Your task to perform on an android device: Set 10 minutes before notification for the birthday event in gmail calendar
Image 0: 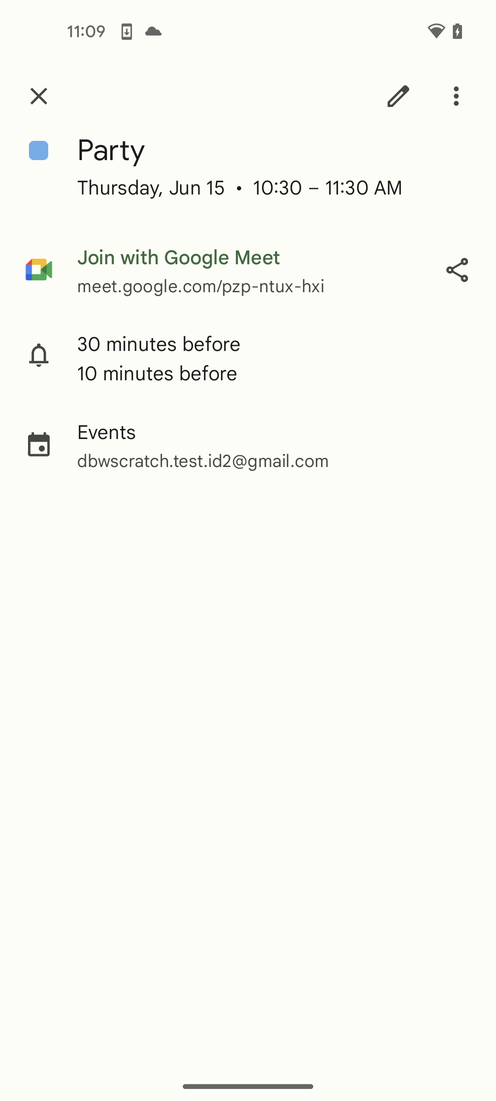
close the current event
Step 0: click (39, 96)
Image 1: 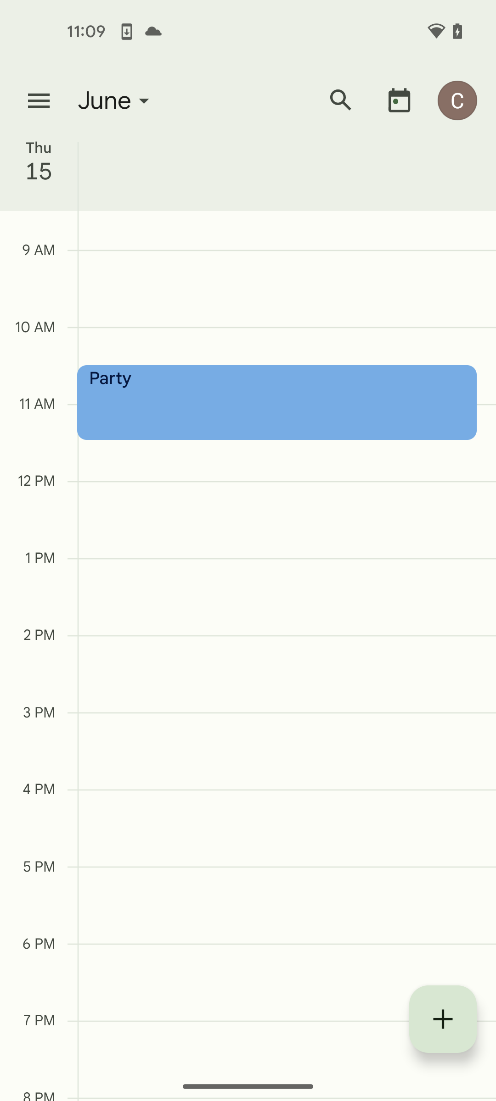
click on search bar
Step 1: click (341, 100)
Image 2: 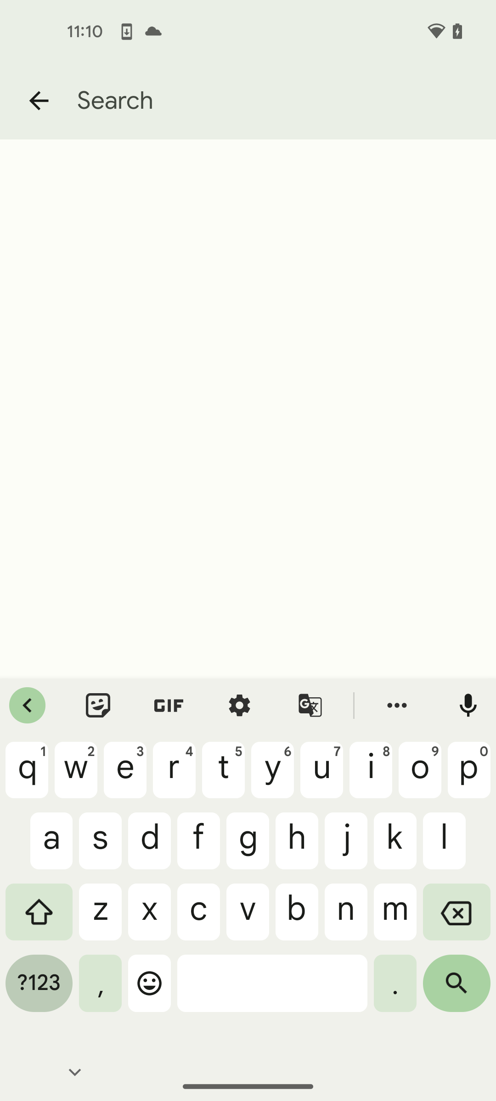
search for birthday event
Step 2: type "birthday"
Image 3: 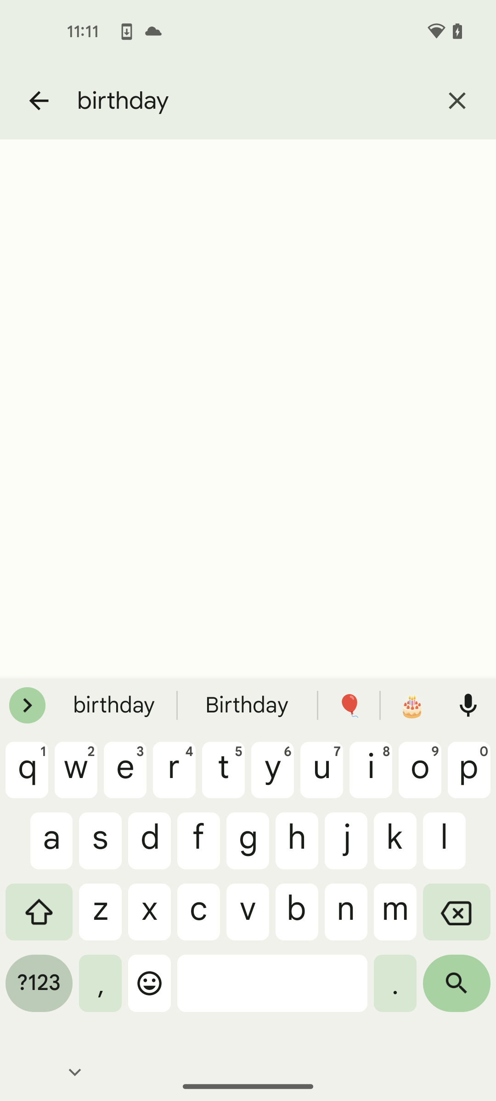
click on search icon
Step 3: click (457, 990)
Image 4: 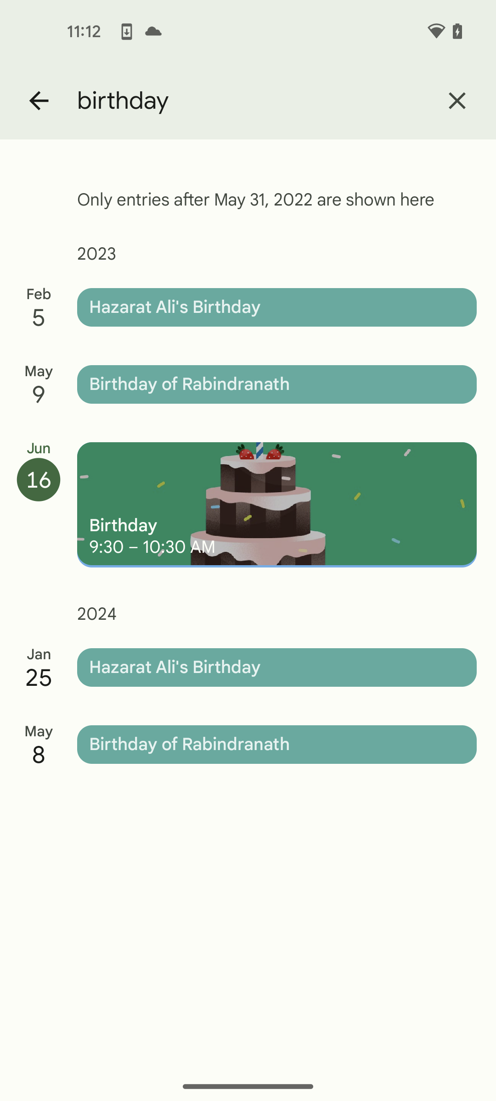
select birthday event on 16 jun 
Step 4: click (277, 505)
Image 5: 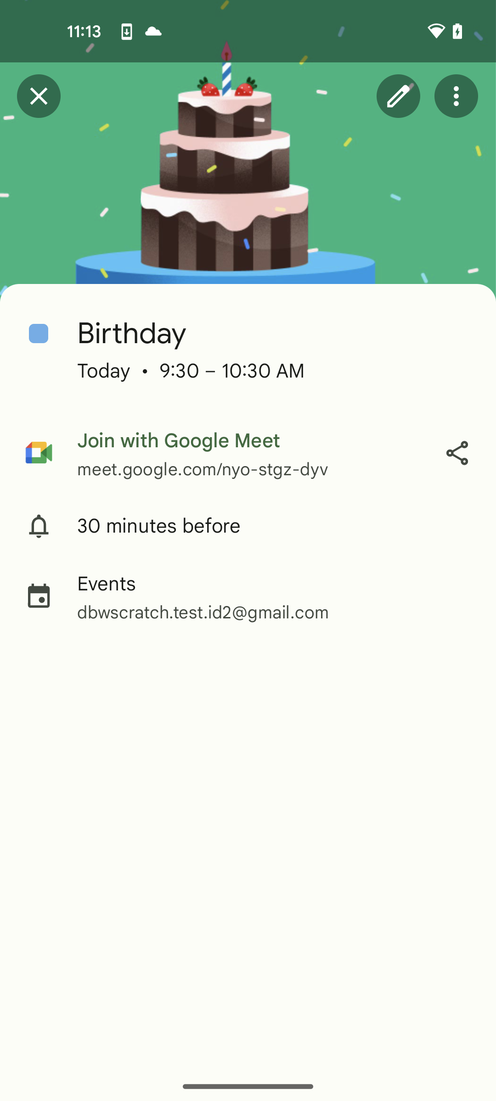
click on edit icon
Step 5: click (398, 96)
Image 6: 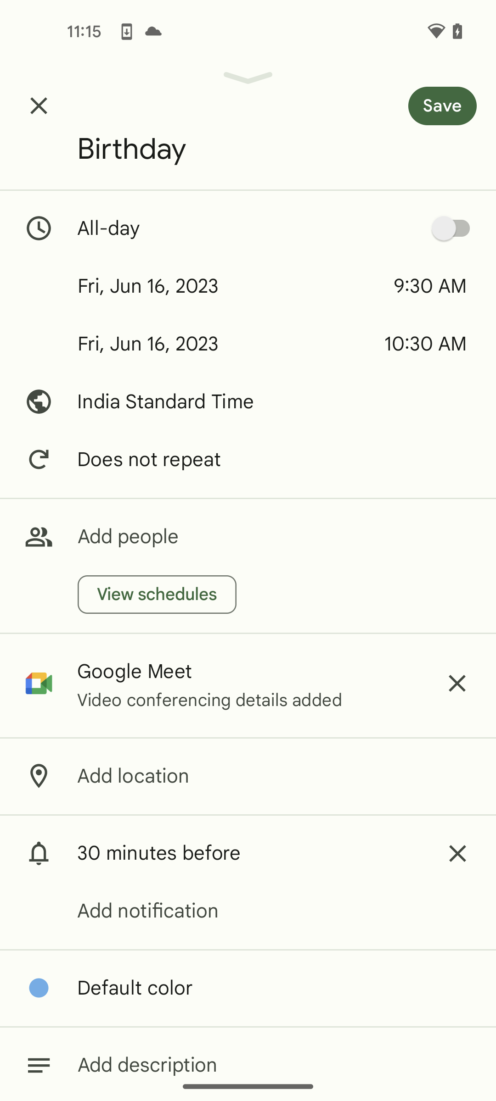
click on add notification
Step 6: click (248, 911)
Image 7: 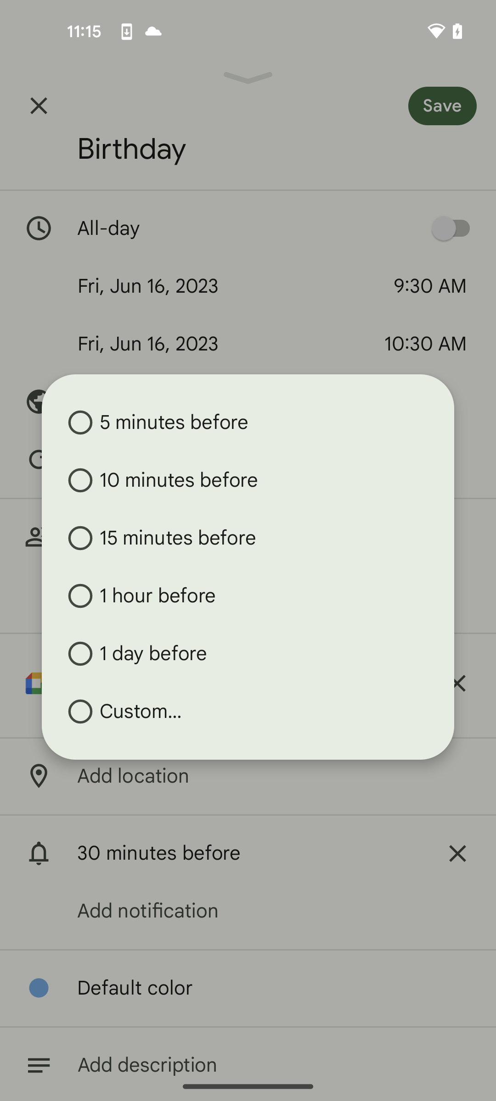
select 10 minutes before
Step 7: click (160, 480)
Image 8: 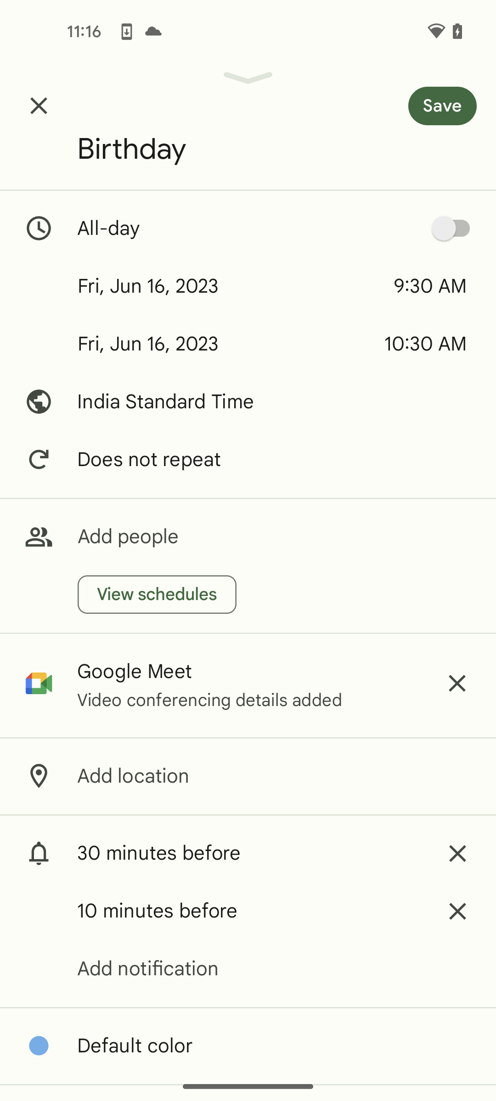
click on save option 
Step 8: click (462, 100)